Your task to perform on an android device: Go to vimeo app and search for food from the moon channel and subscribe to the channel
Image 0: 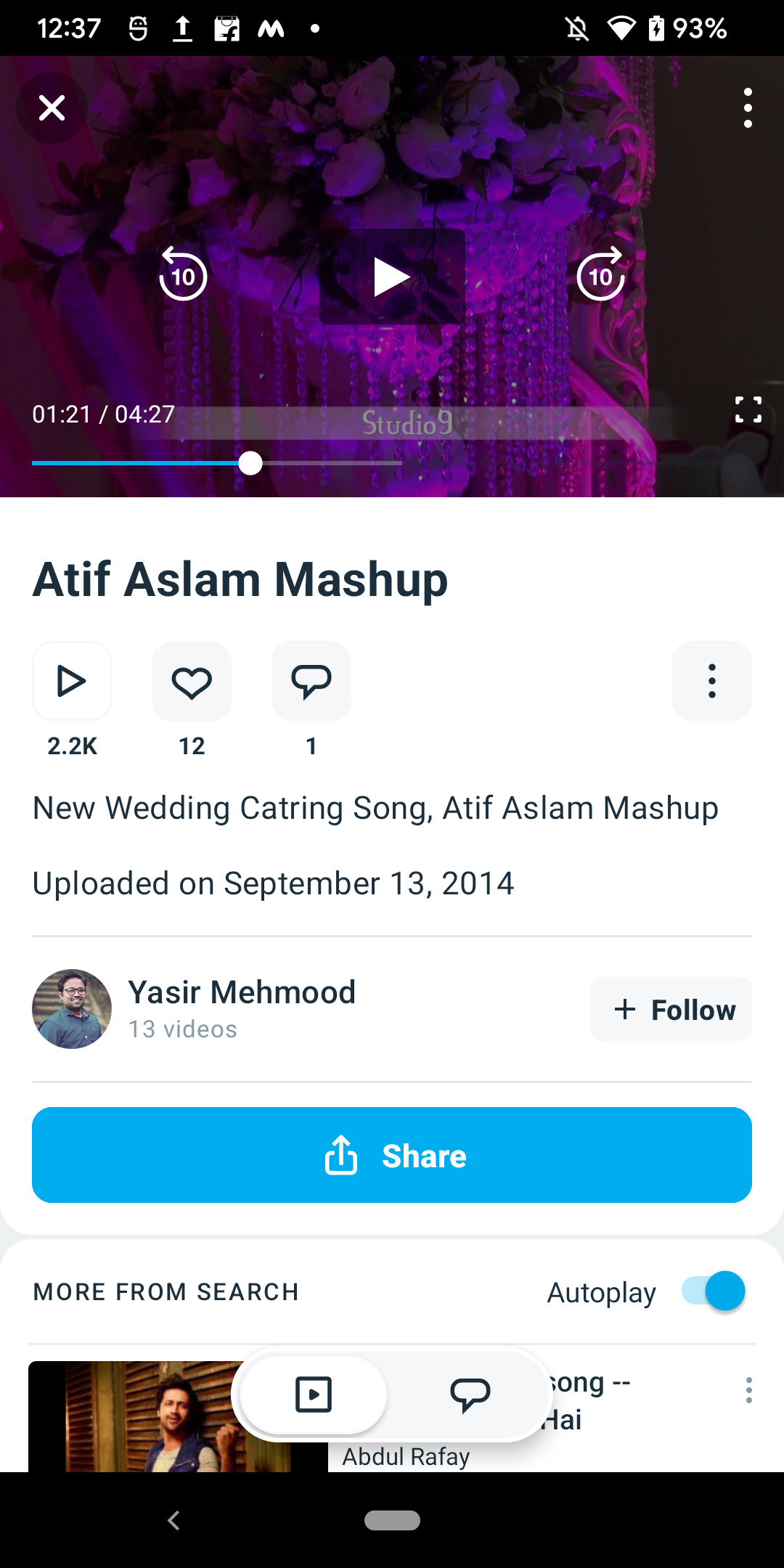
Go back to the previous screen
Step 0: press back button
Image 2: 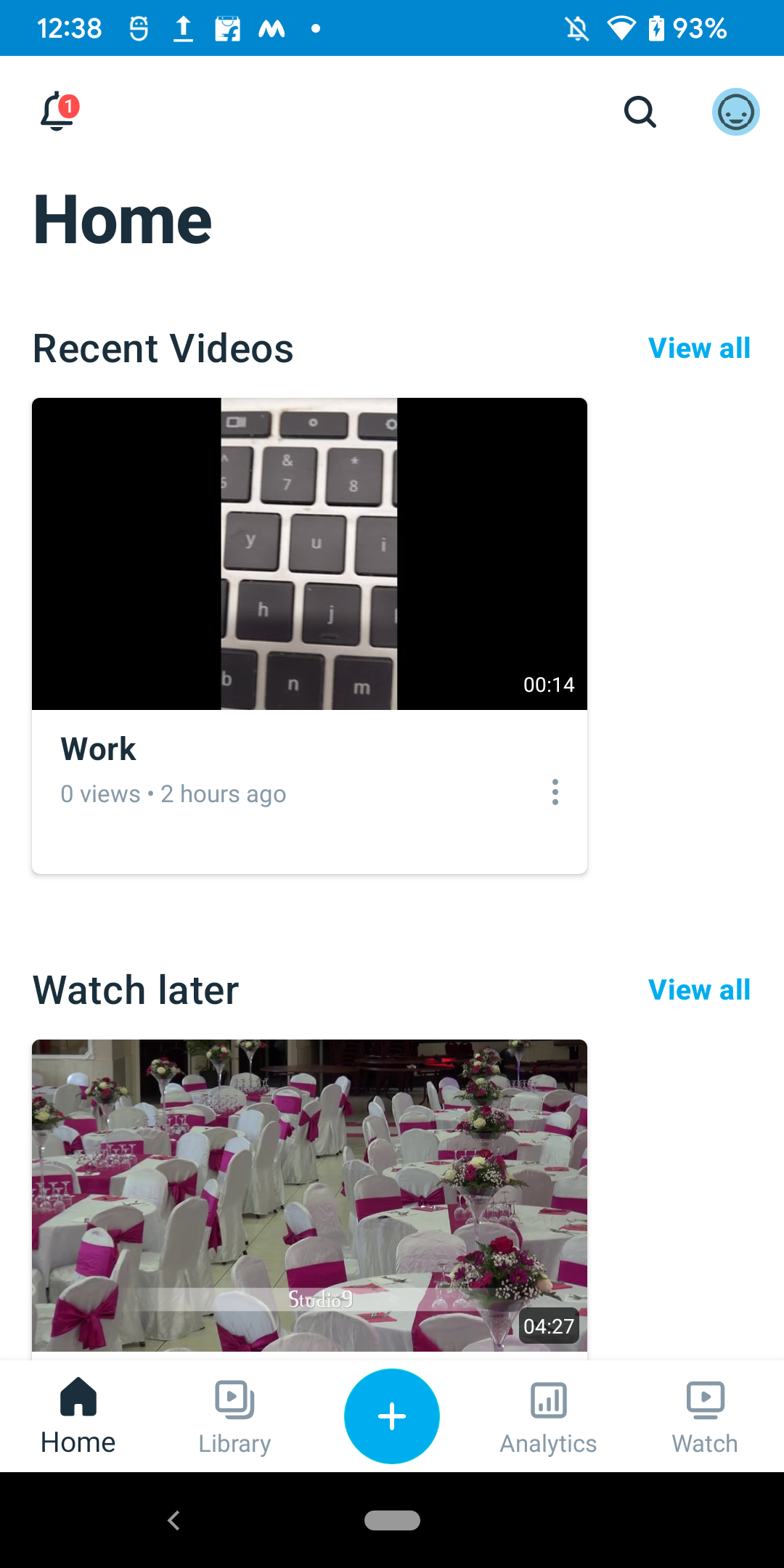
Click on the search icon at the top right of the screen
Step 2: click (640, 111)
Image 4: 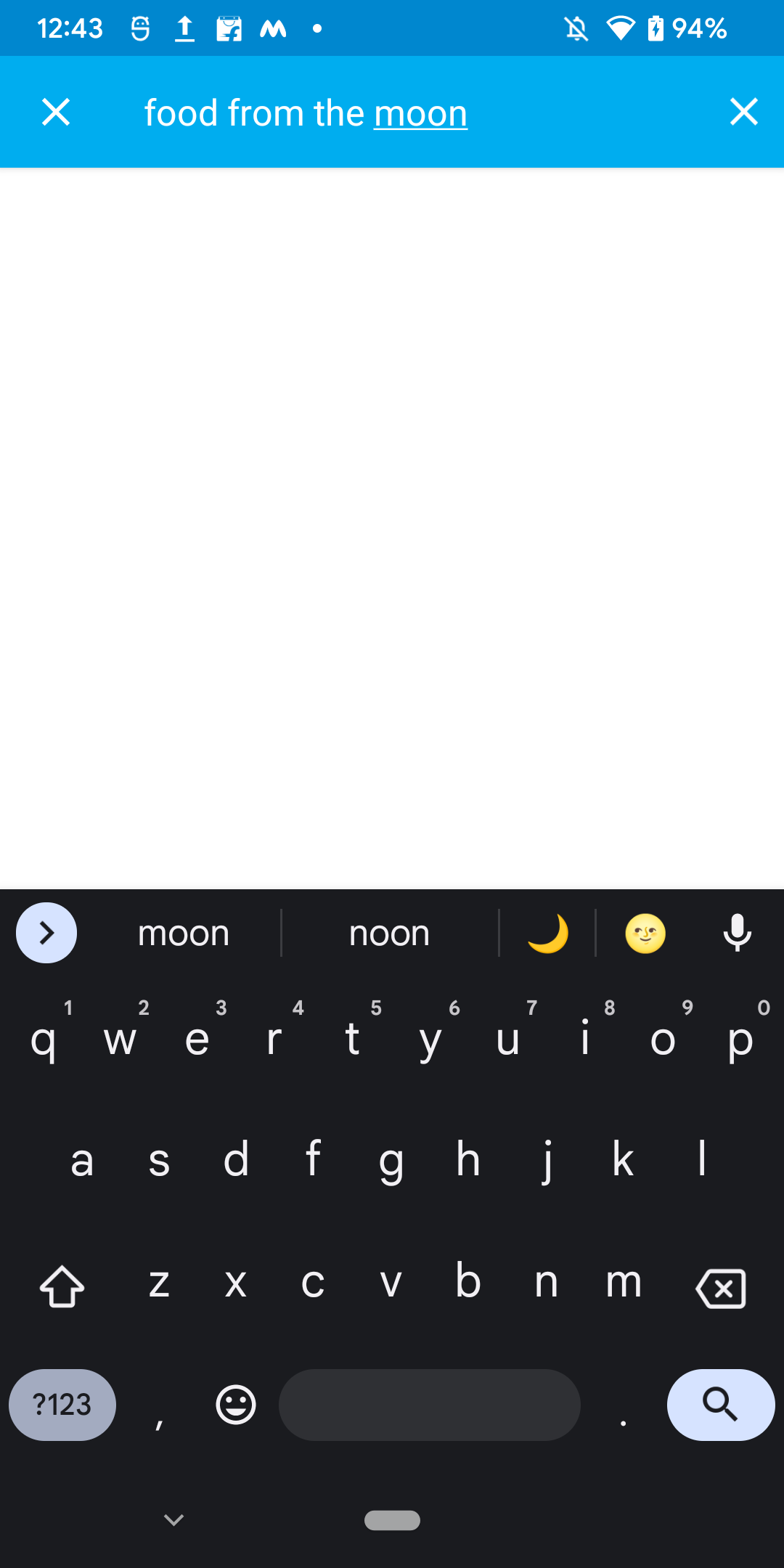
click on the search icon on the keyboard
Step 4: click (721, 1414)
Image 5: 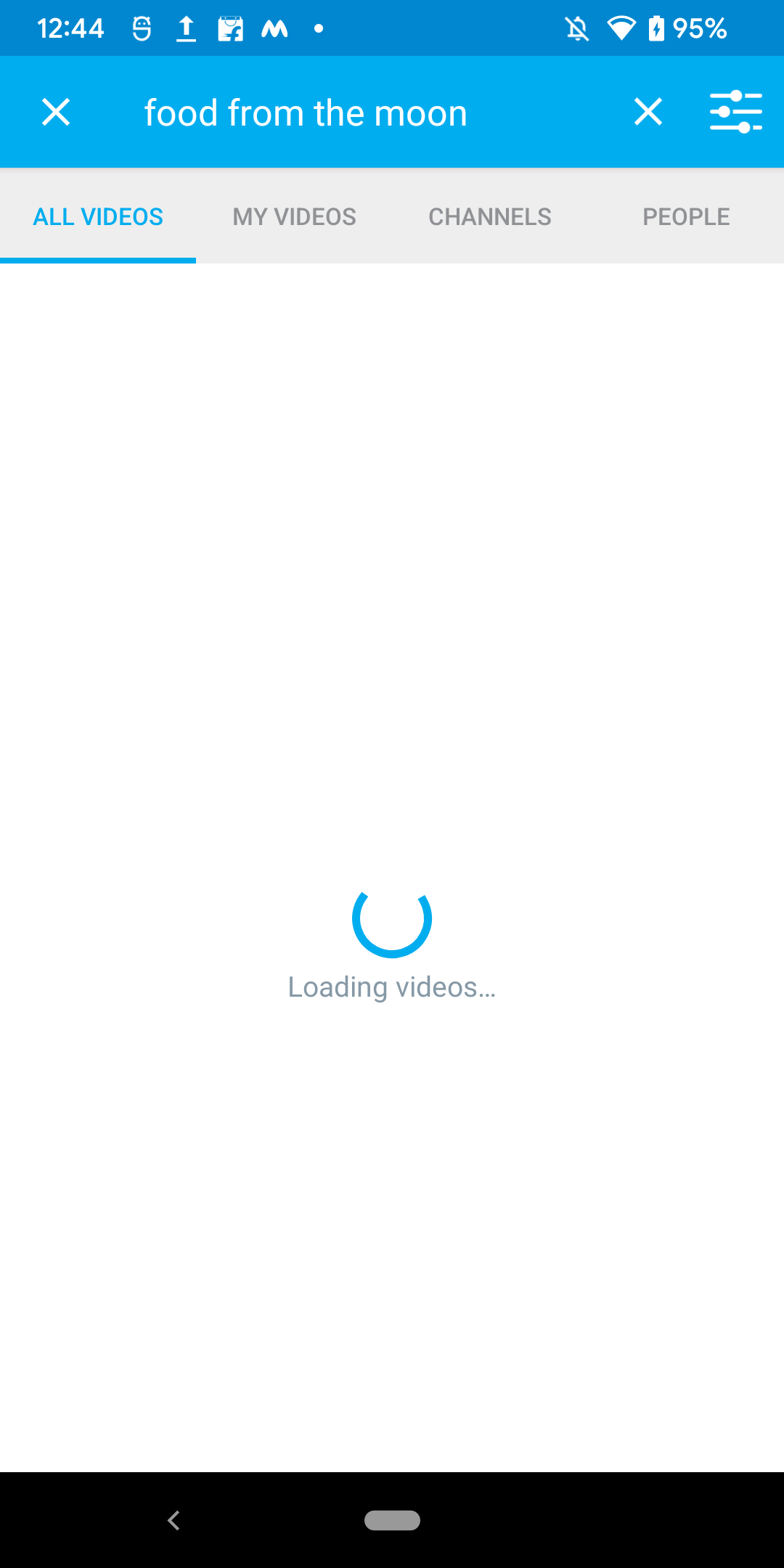
click on the search icon on the keyboard
Step 5: wait
Image 6: 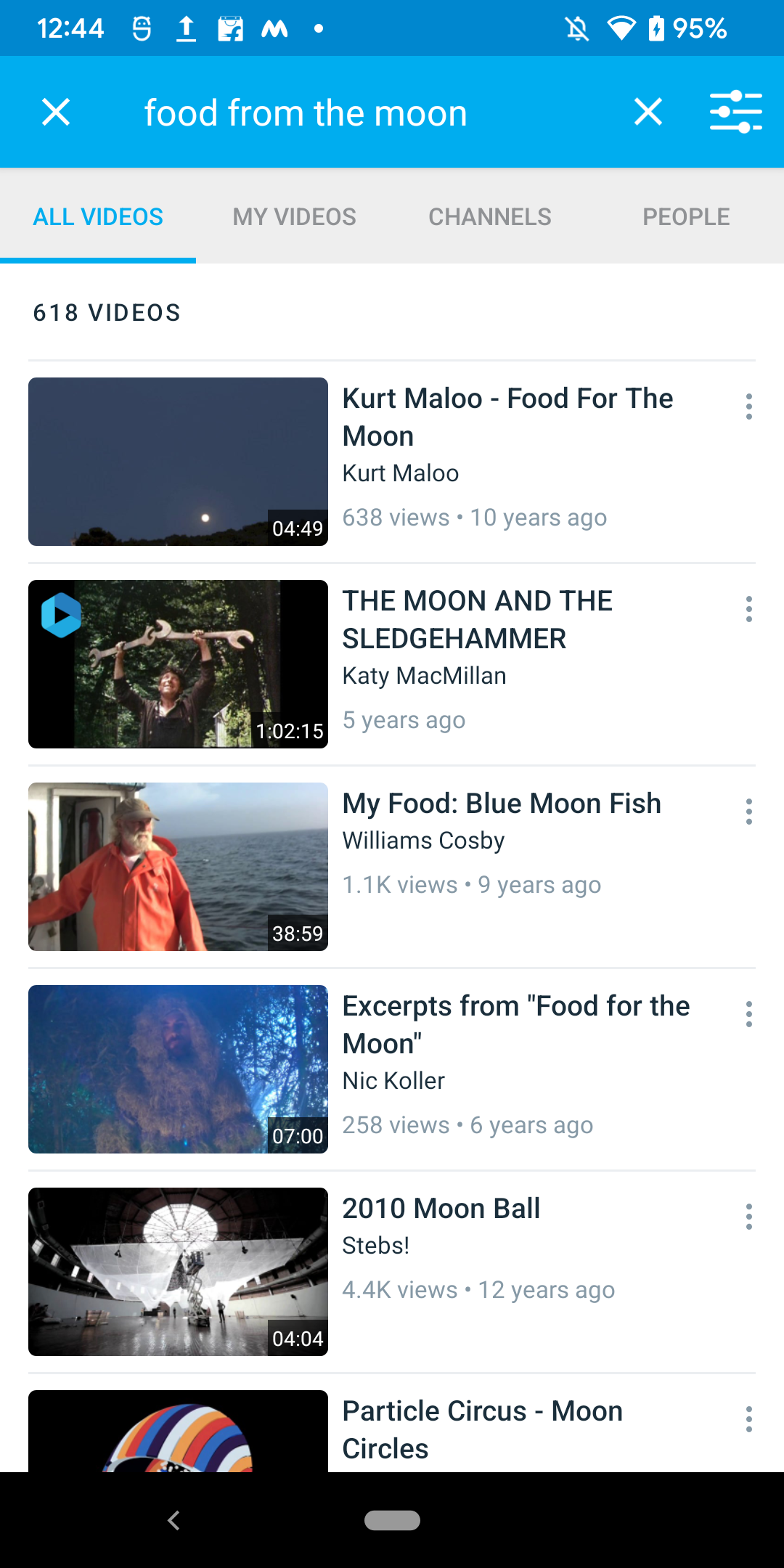
Go to the channels tab
Step 6: click (490, 215)
Image 8: 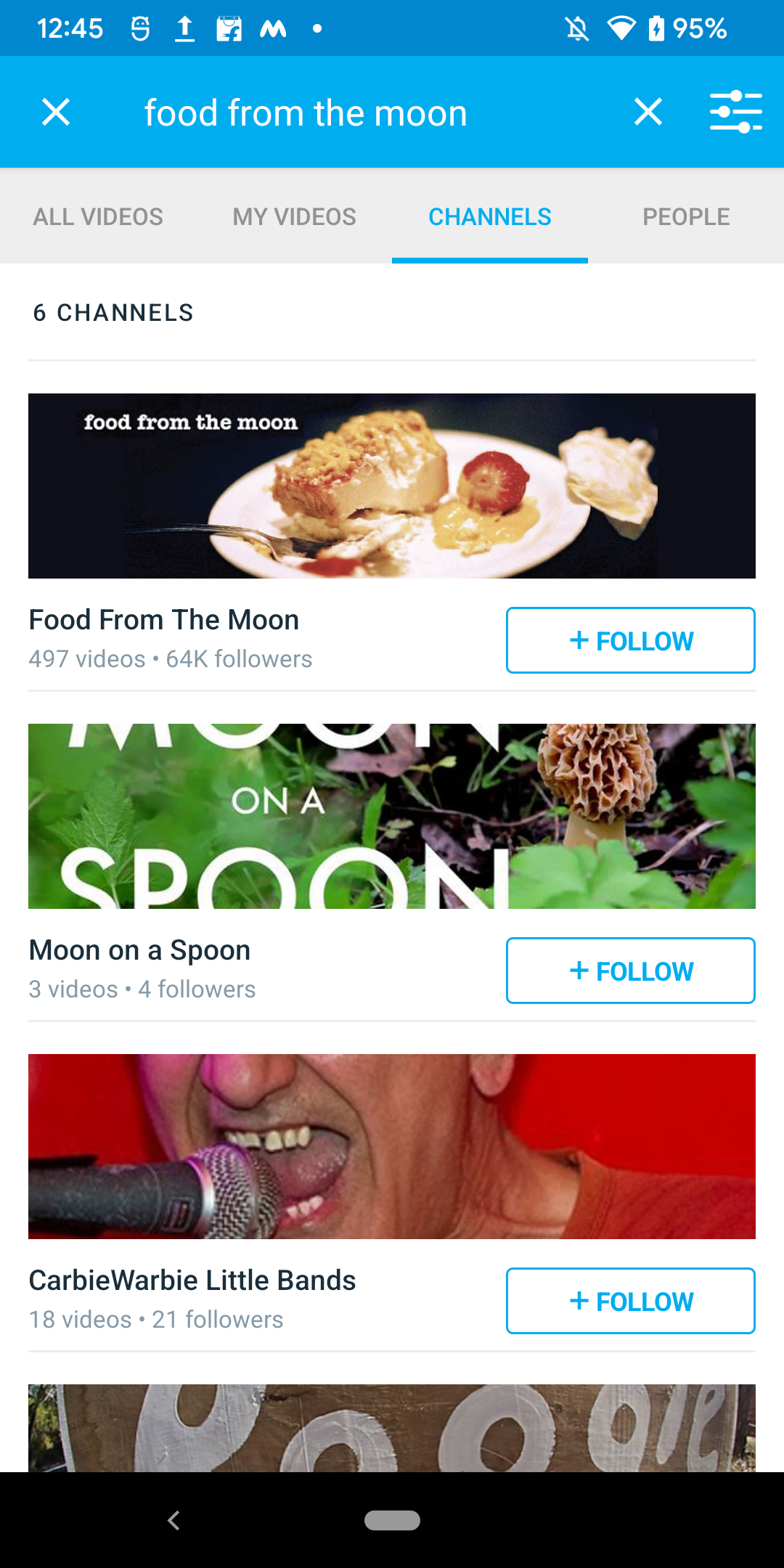
open the first result
Step 8: click (392, 526)
Image 9: 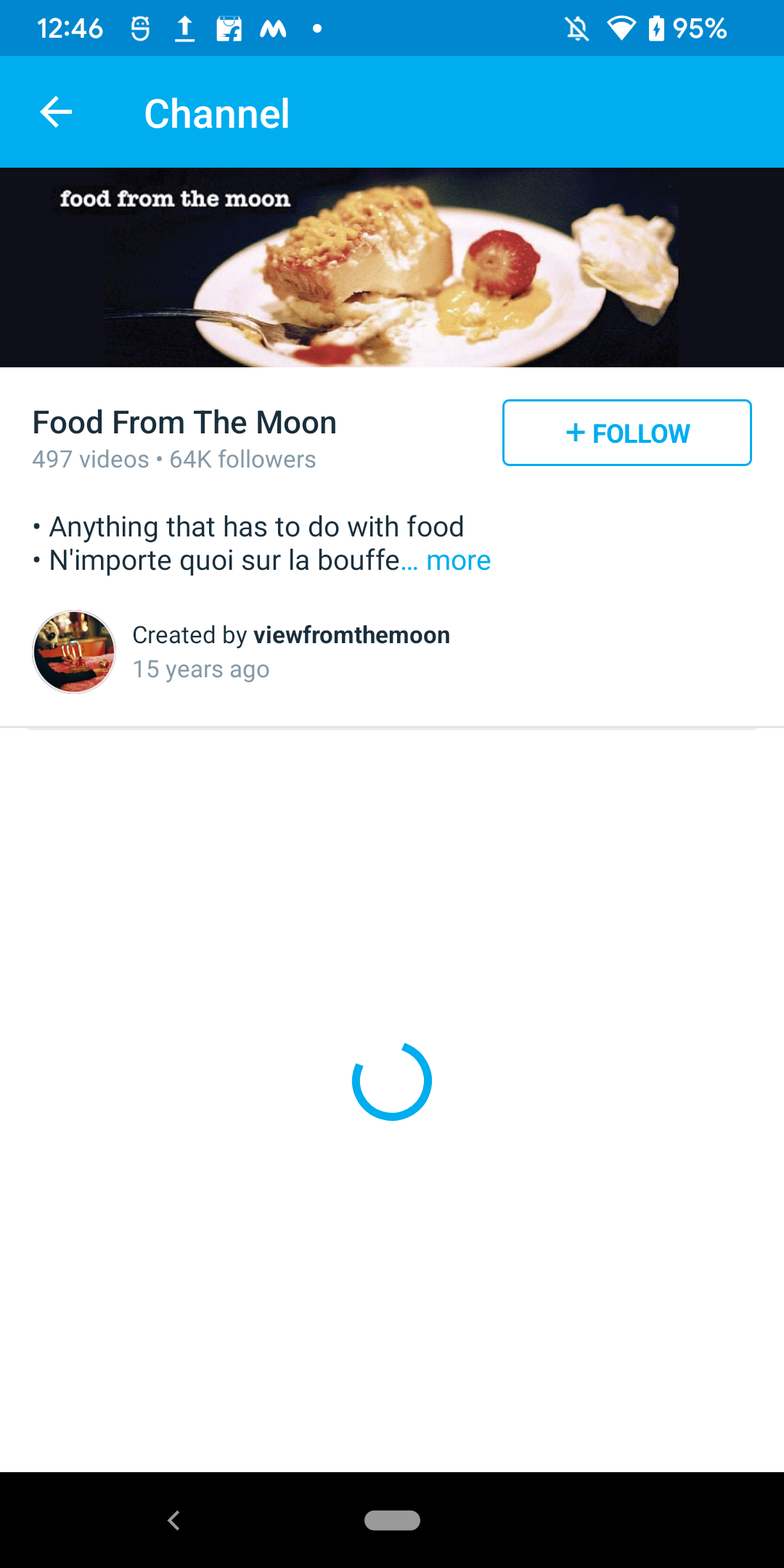
Click on the follow button 
Step 9: click (627, 433)